Your task to perform on an android device: I'd like to save this current page as a bookmark.
Image 0: 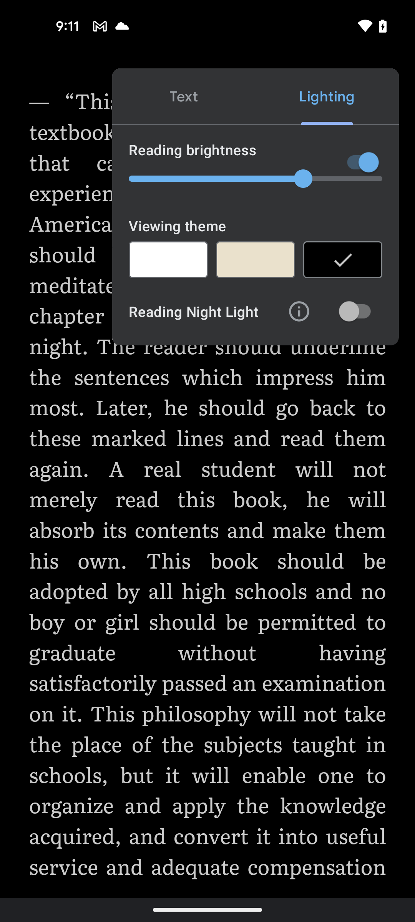
go back
Step 0: press back button
Image 1: 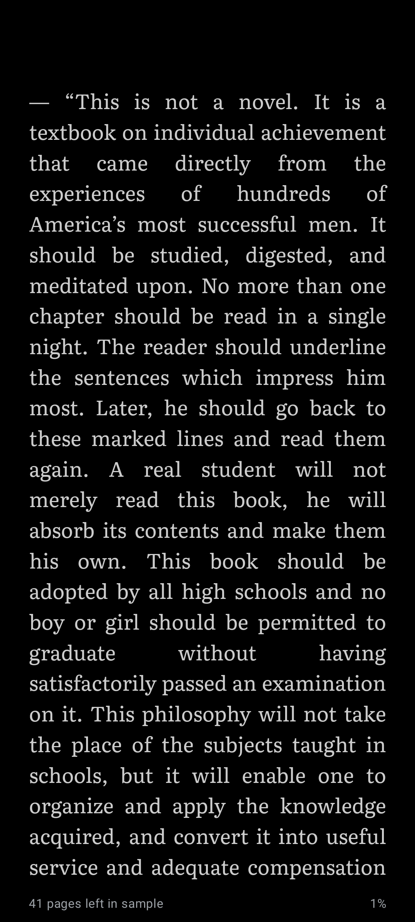
click on the page
Step 1: click (207, 487)
Image 2: 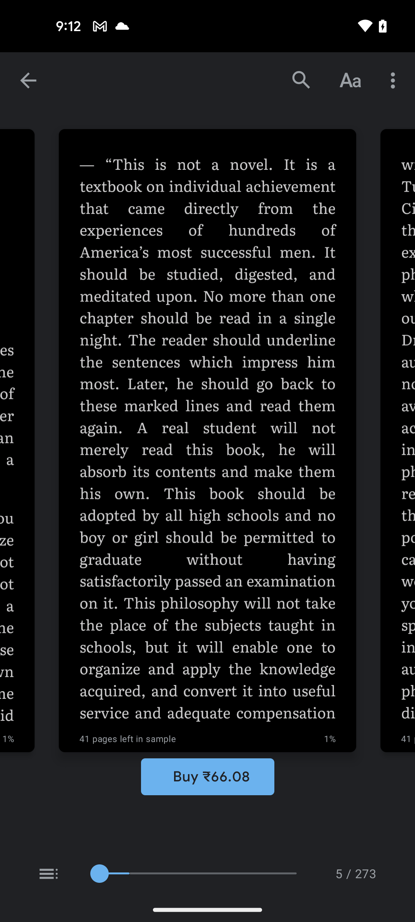
click on the top right corner of the page to save bookmark
Step 2: click (207, 487)